Your task to perform on an android device: Save the presentation as SOLAR ENERGY in the PowerPoint app.
Image 0: 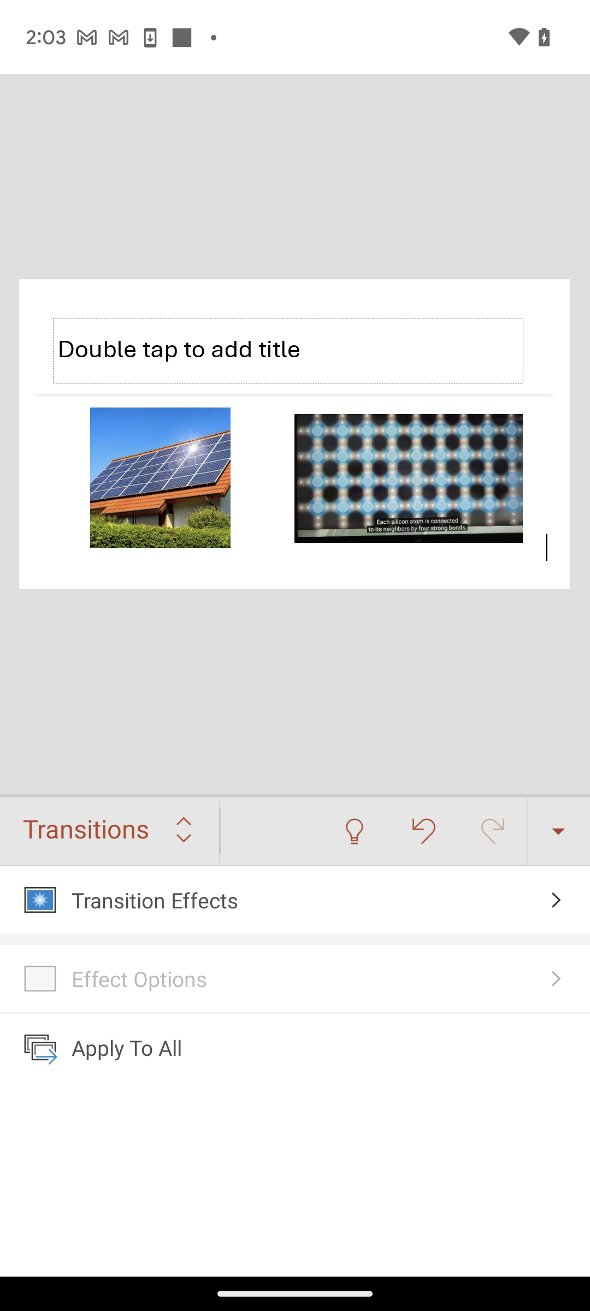
Close the Transitions menu.
Step 0: click (559, 831)
Image 1: 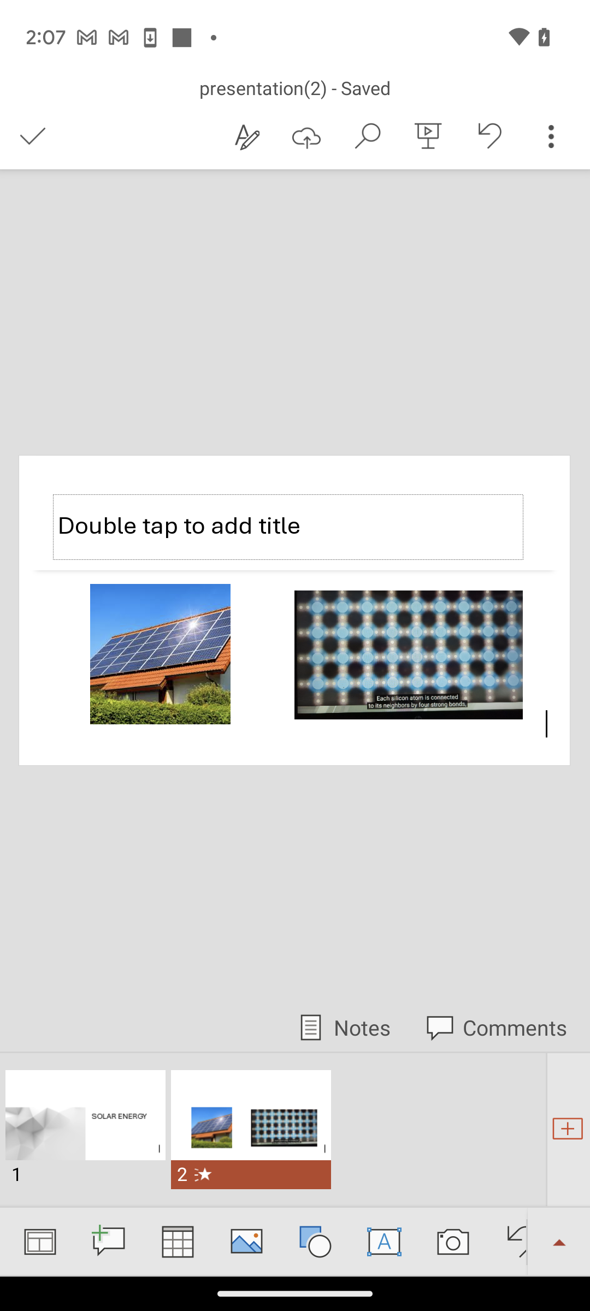
Click on the three dot menu at the top-right of the screen.
Step 1: click (551, 136)
Image 2: 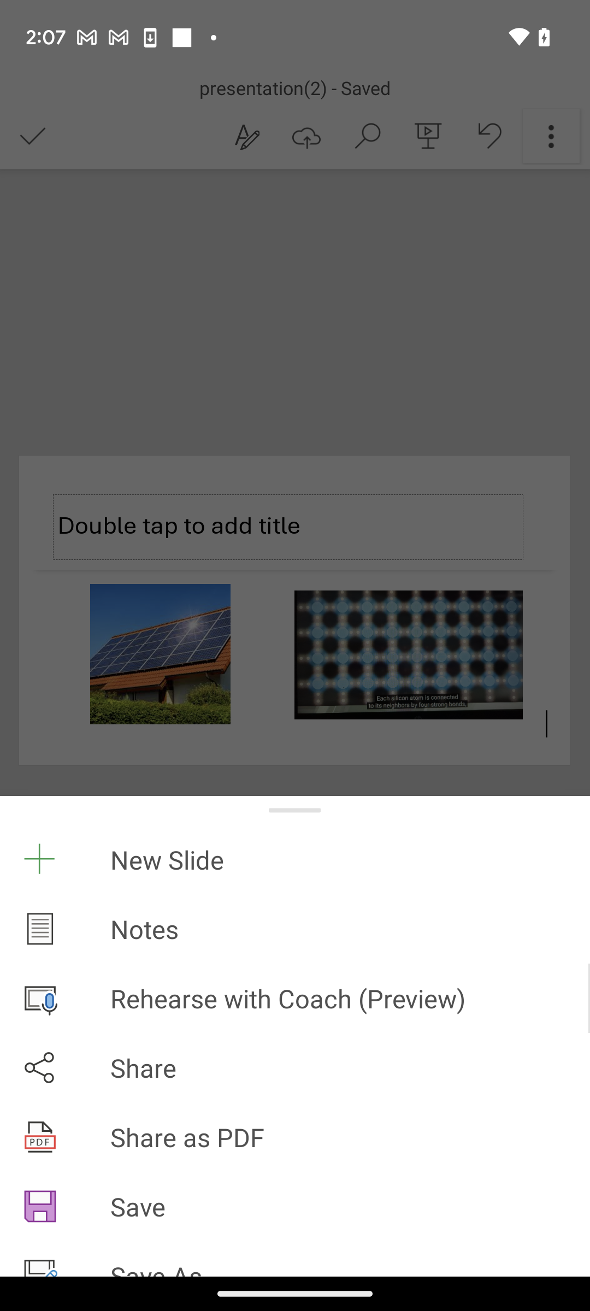
Click on the Save tab.
Step 2: click (295, 1206)
Image 3: 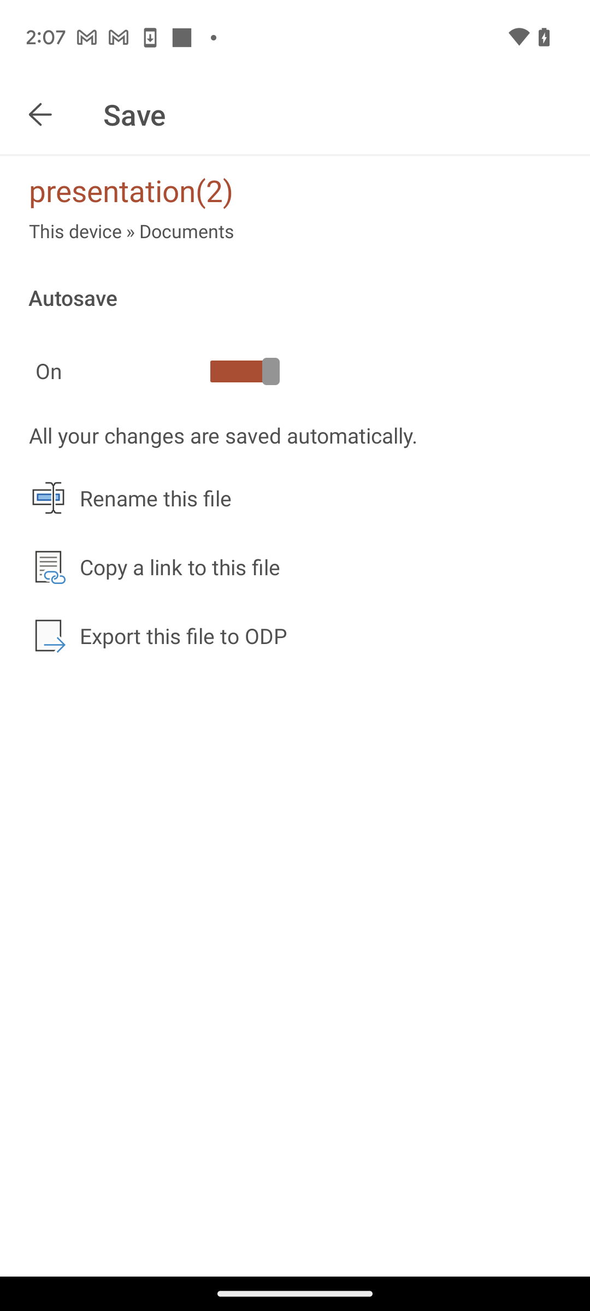
Click on the Rename this file.
Step 3: click (229, 498)
Image 4: 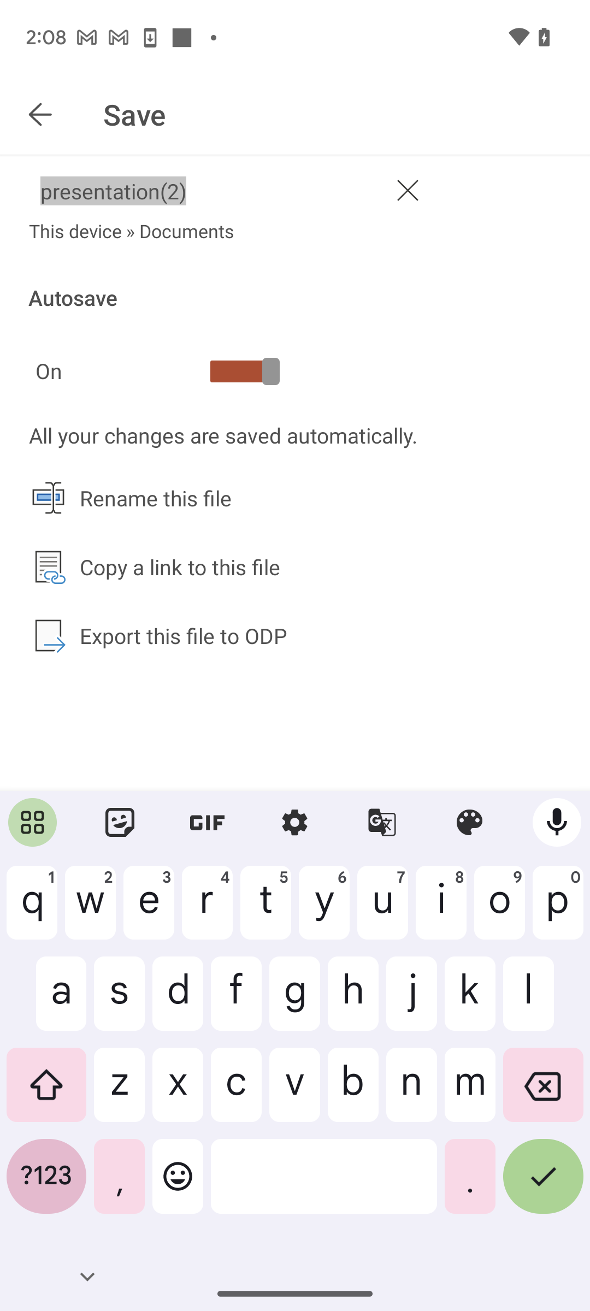
Type in the file name - SOLAR ENERGY.
Step 4: type "SOLAR ENERGY"
Image 5: 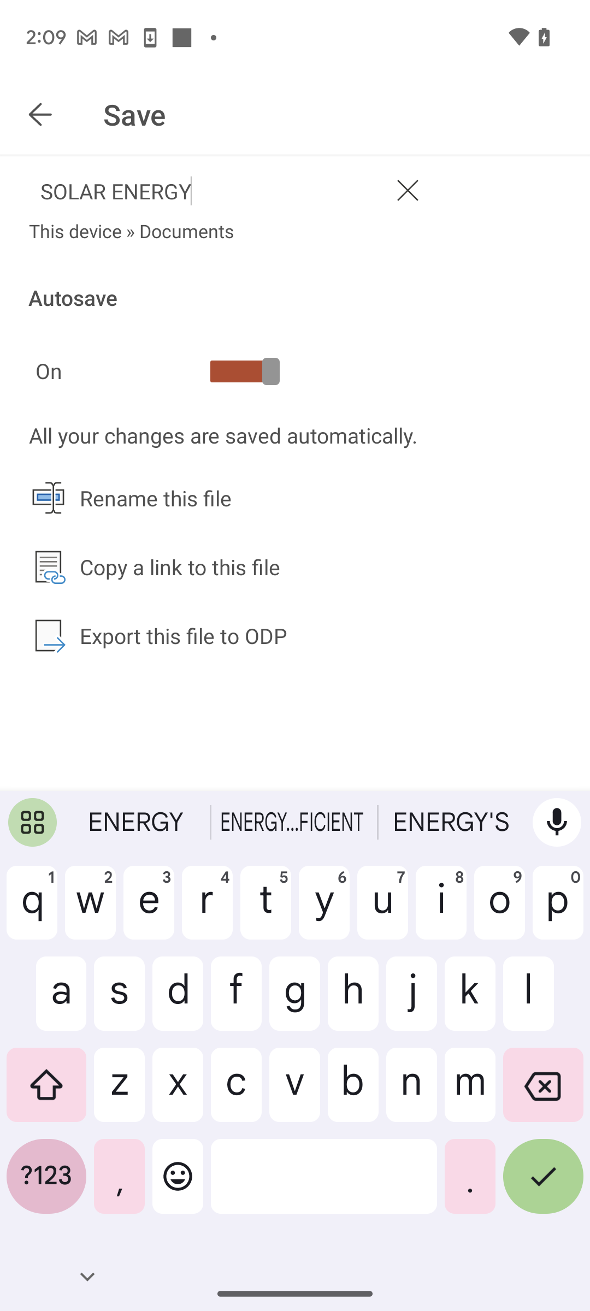
Click on the tick button at the bottom-right of the keyboard.
Step 5: click (543, 1185)